Your task to perform on an android device: Increase the font size for the book in the Moon+ Reader app.
Image 0: 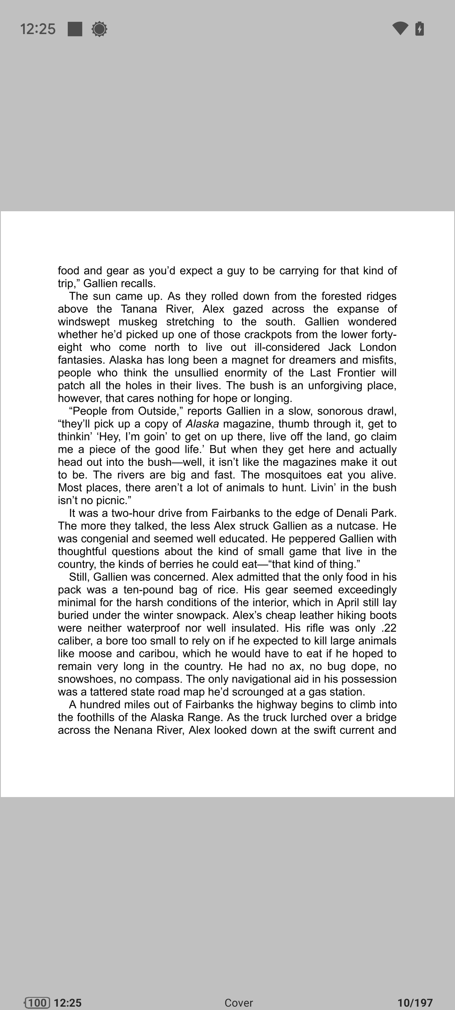
Click at the center of the page.
Step 0: click (213, 455)
Image 1: 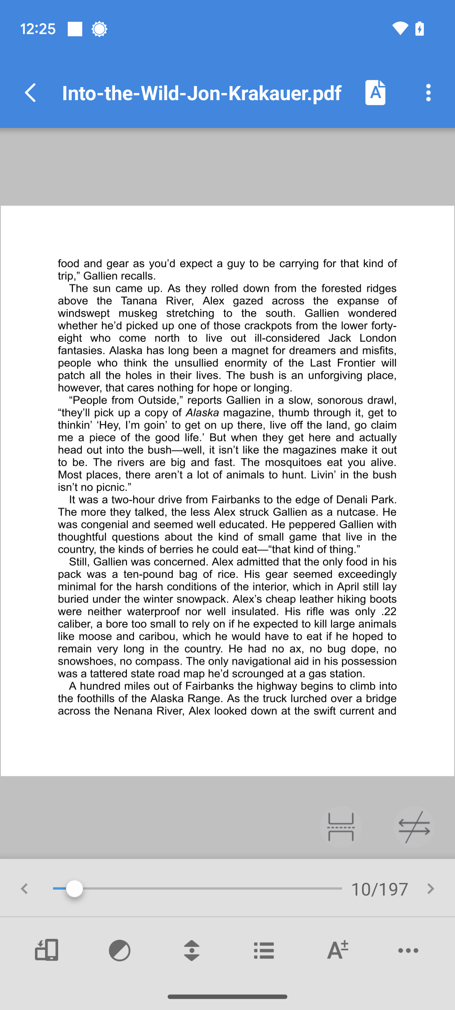
Click on the alphabet icon at the top right of the screen.
Step 1: click (335, 950)
Image 2: 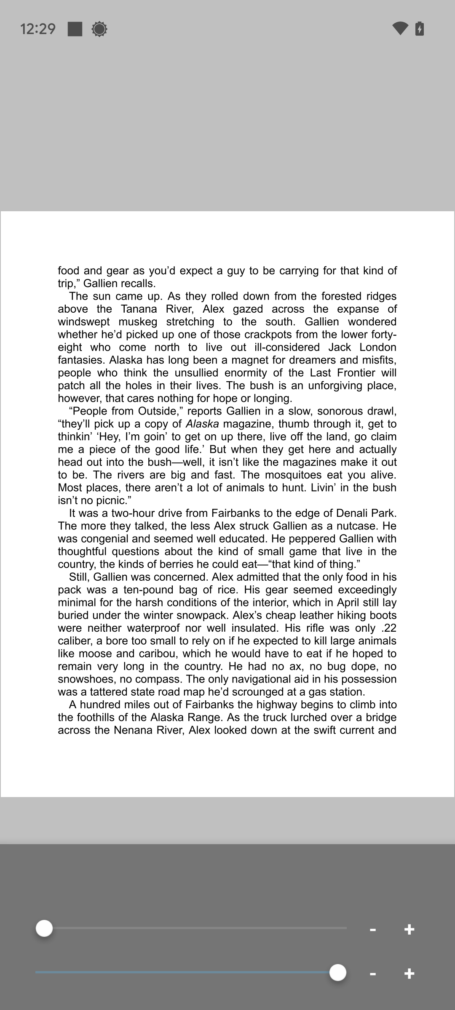
at the bottom click on + sign to increase font size. 
Step 2: click (409, 928)